Your task to perform on an android device: To secure my COVID report, I want to save it in my internal storage. Move the COVID document to internal storage.
Image 0: 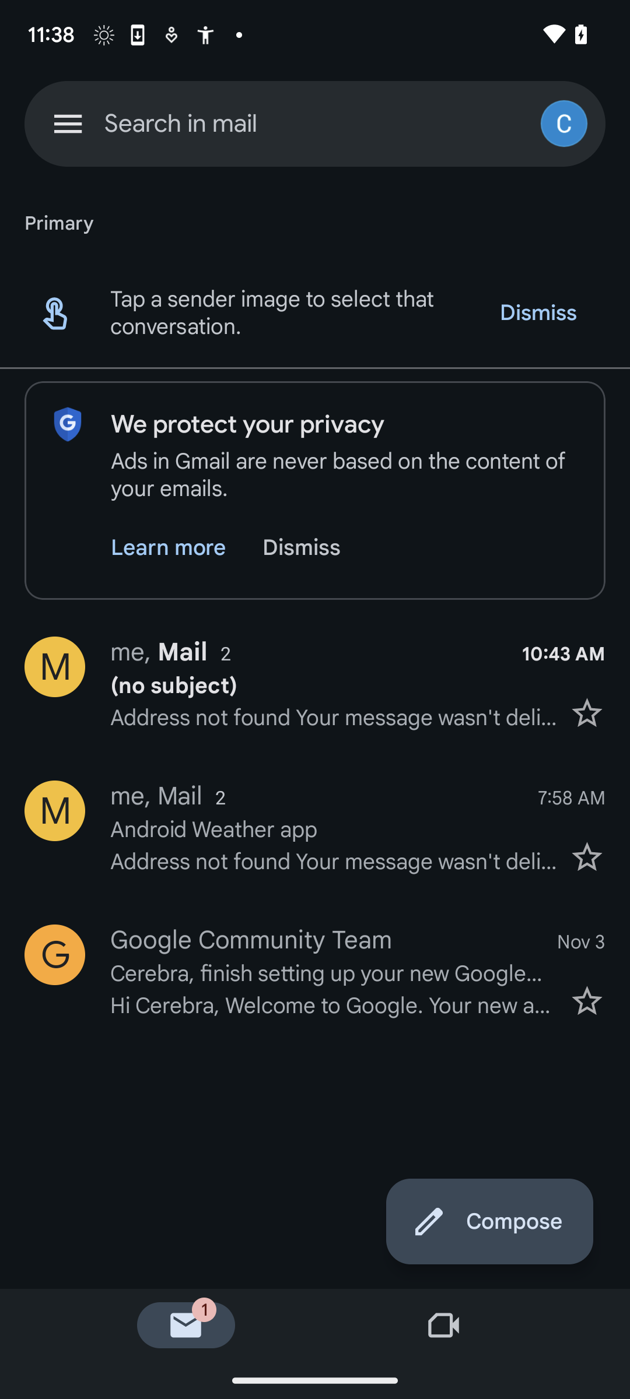
Open the Google Files app.
Step 0: open app "Files by Google"
Image 1: 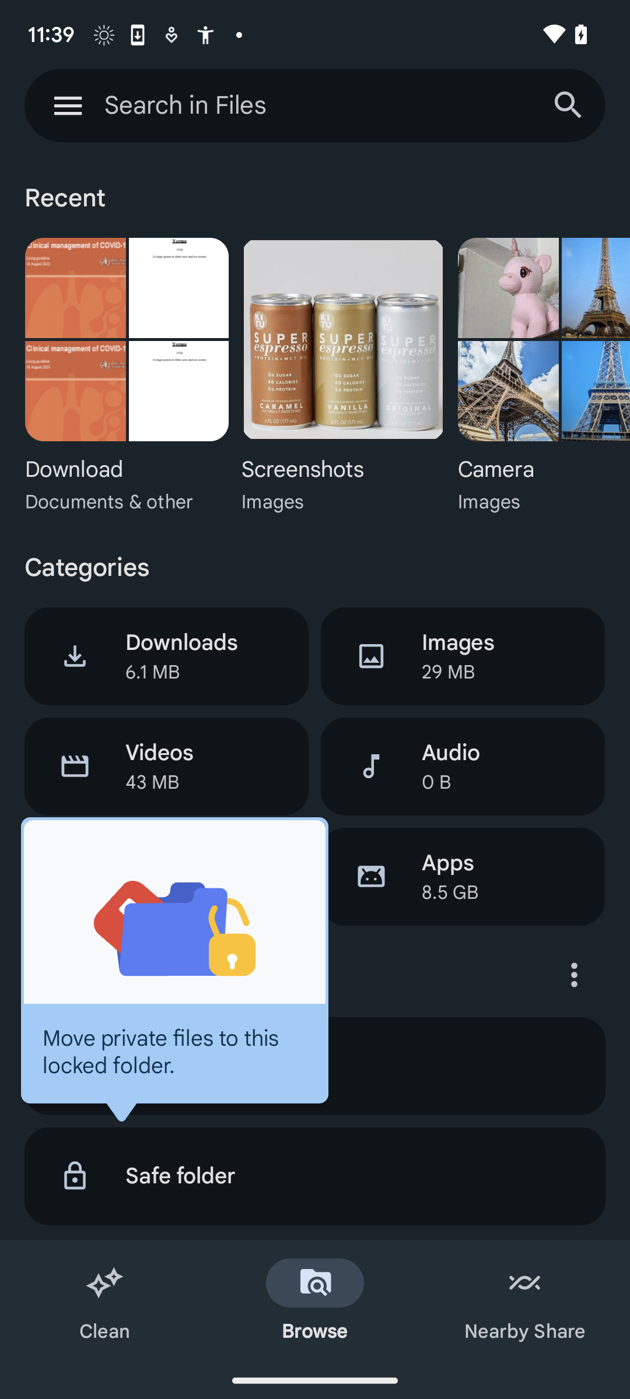
Click on the Downloads folder.
Step 1: click (181, 642)
Image 2: 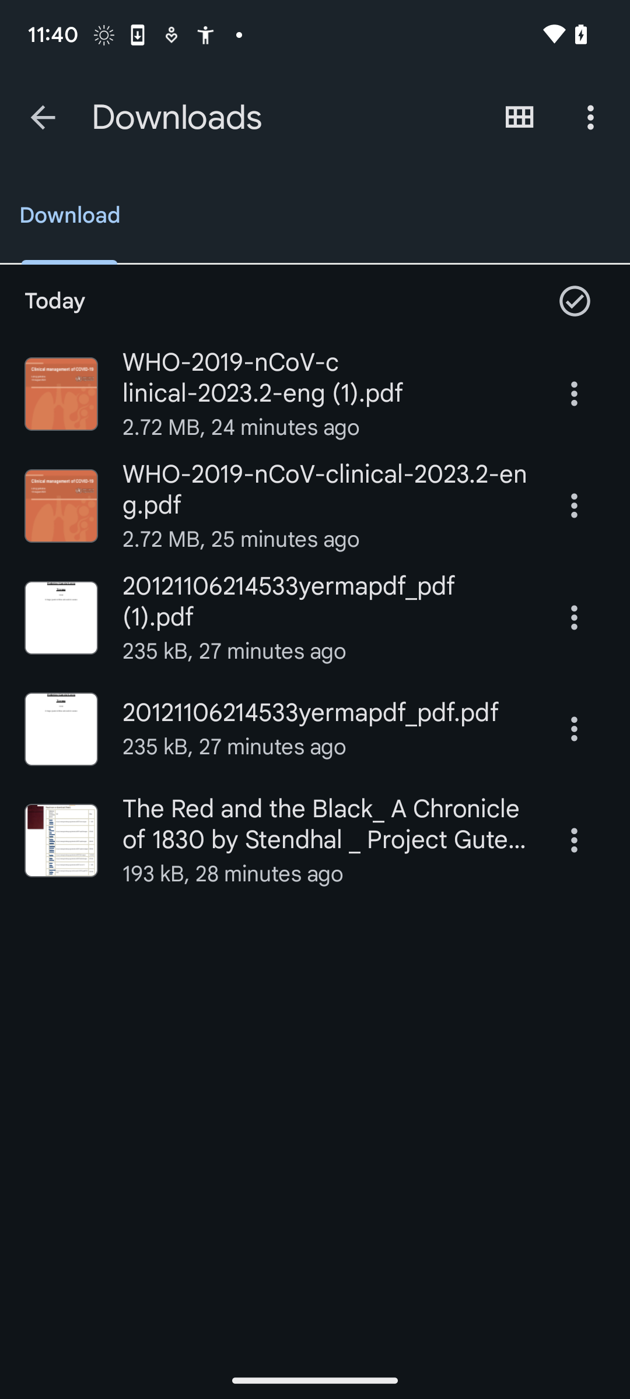
Click on the three-dots button at the right of the WHO-2019-nCoV-clinical report.
Step 2: click (574, 393)
Image 3: 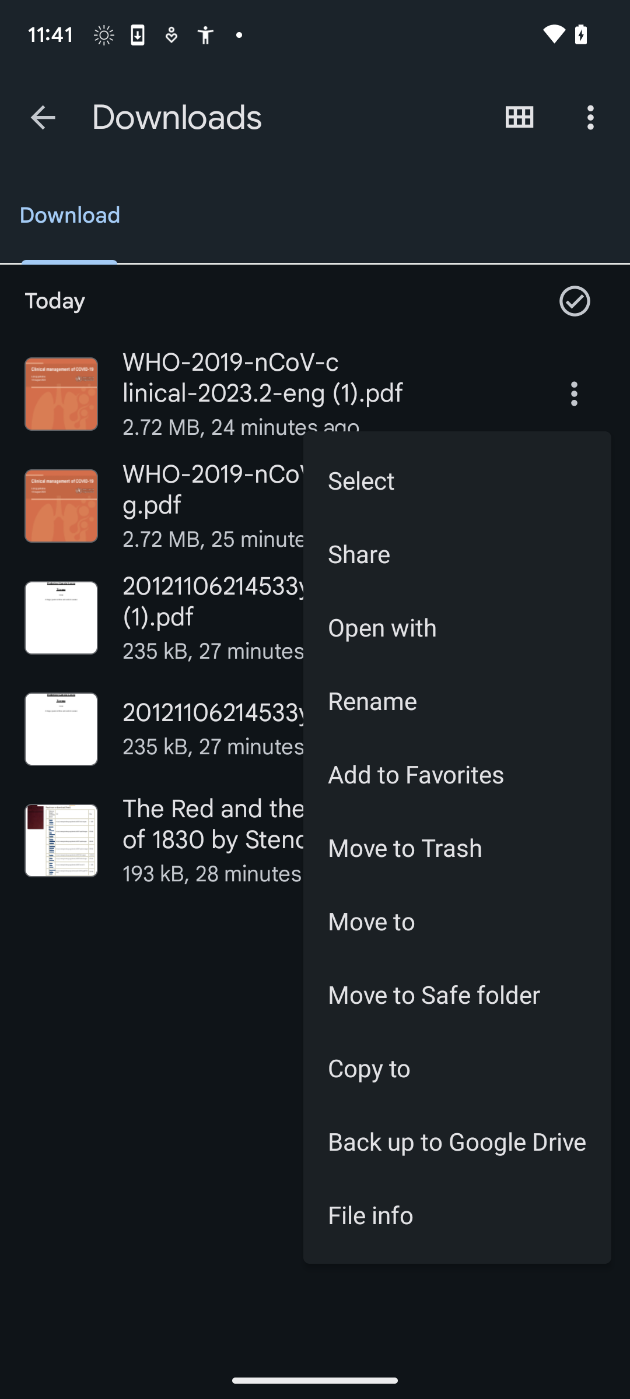
Click on Move to option.
Step 3: click (457, 920)
Image 4: 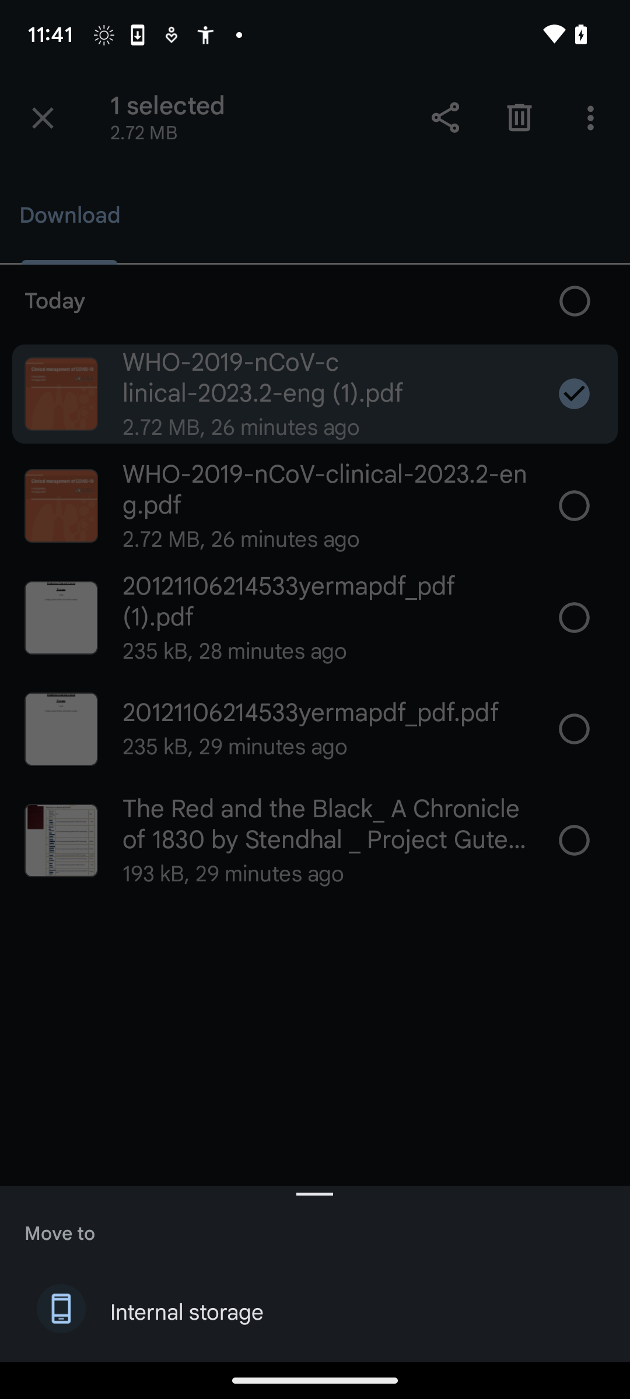
Click on the Internal storage option at the bottom bar.
Step 4: click (315, 1312)
Image 5: 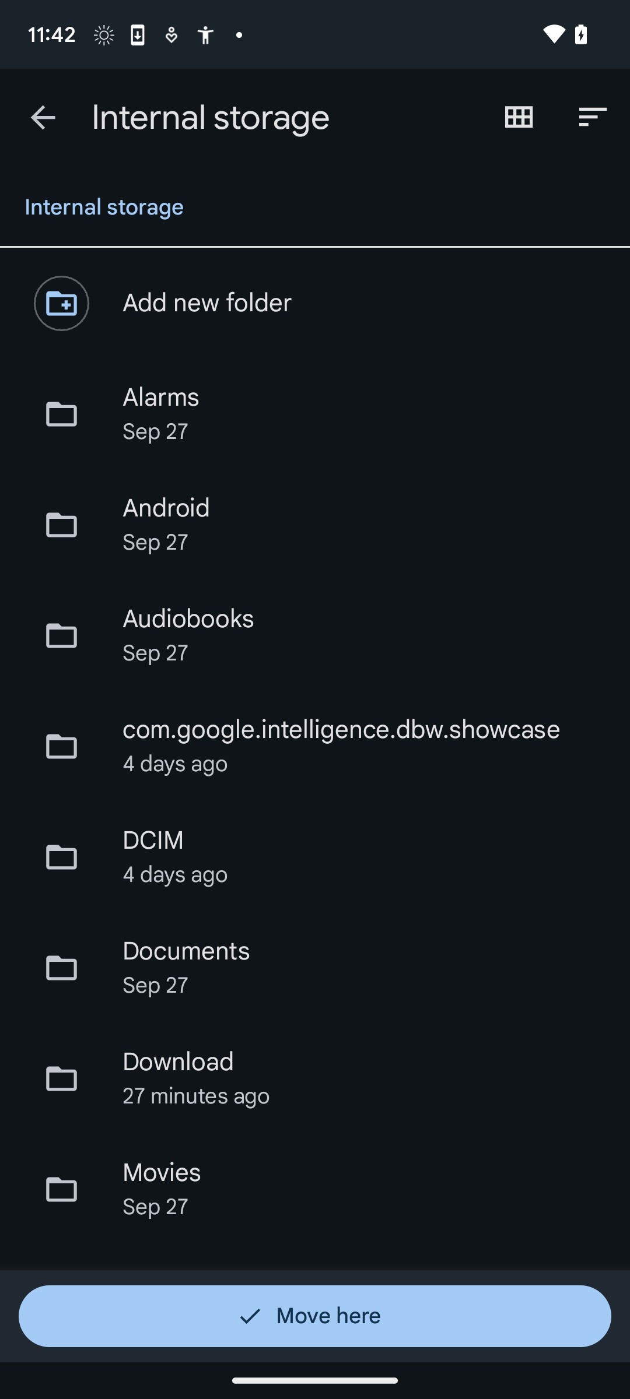
Click on the Documents option.
Step 5: click (315, 967)
Image 6: 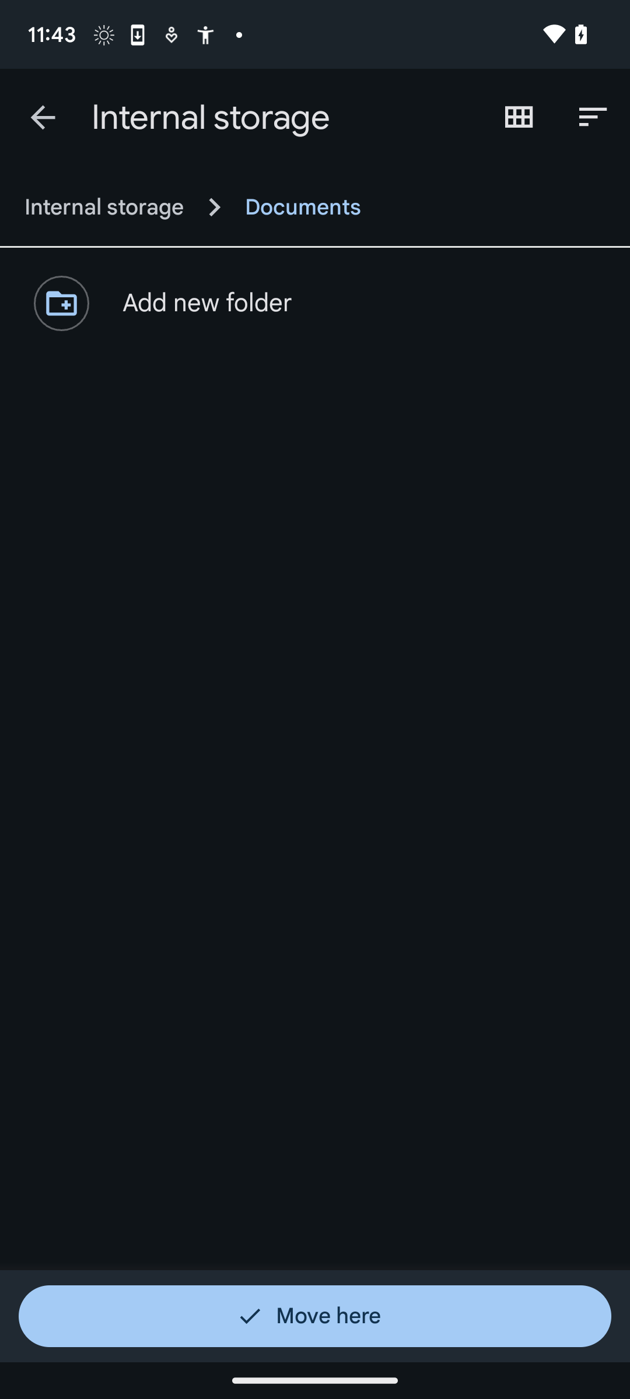
Click on the Move here option.
Step 6: click (314, 1316)